Your task to perform on an android device: Go to the Busradar App, tap on a search bar, and search for Buses available from "Saint Bees" to "London", on August 16, 2023.
Image 0: 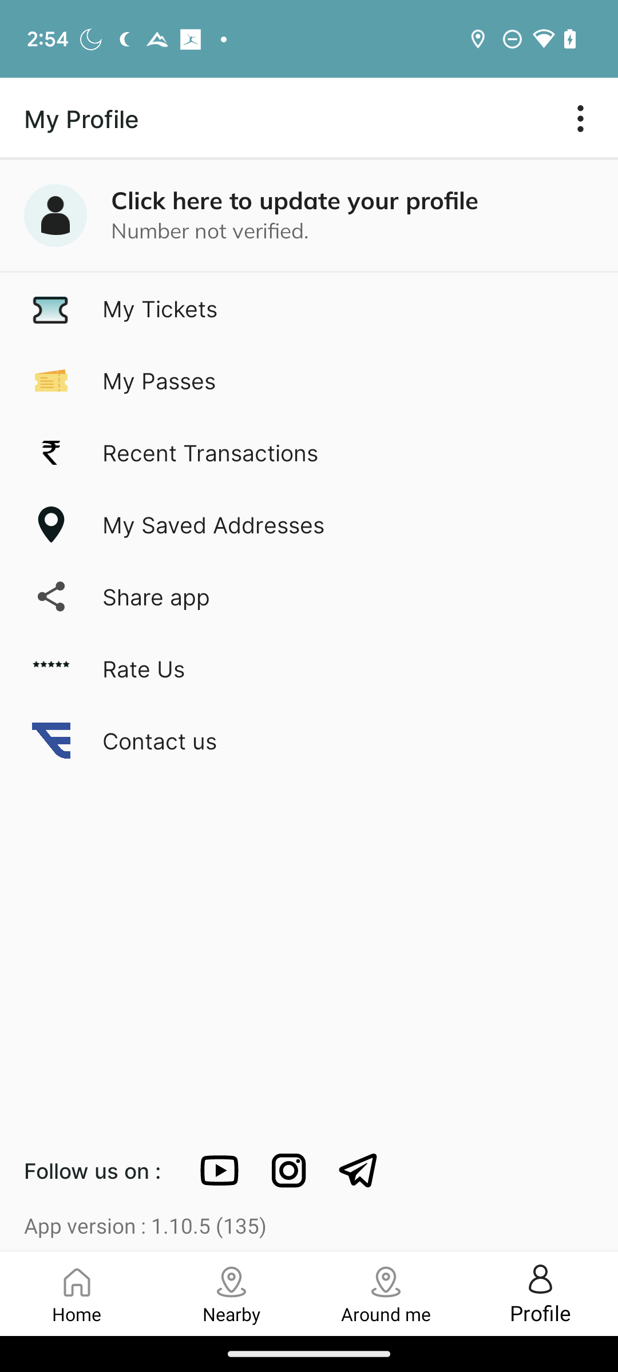
Open Busradar app
Step 0: open app "Busradar"
Image 1: 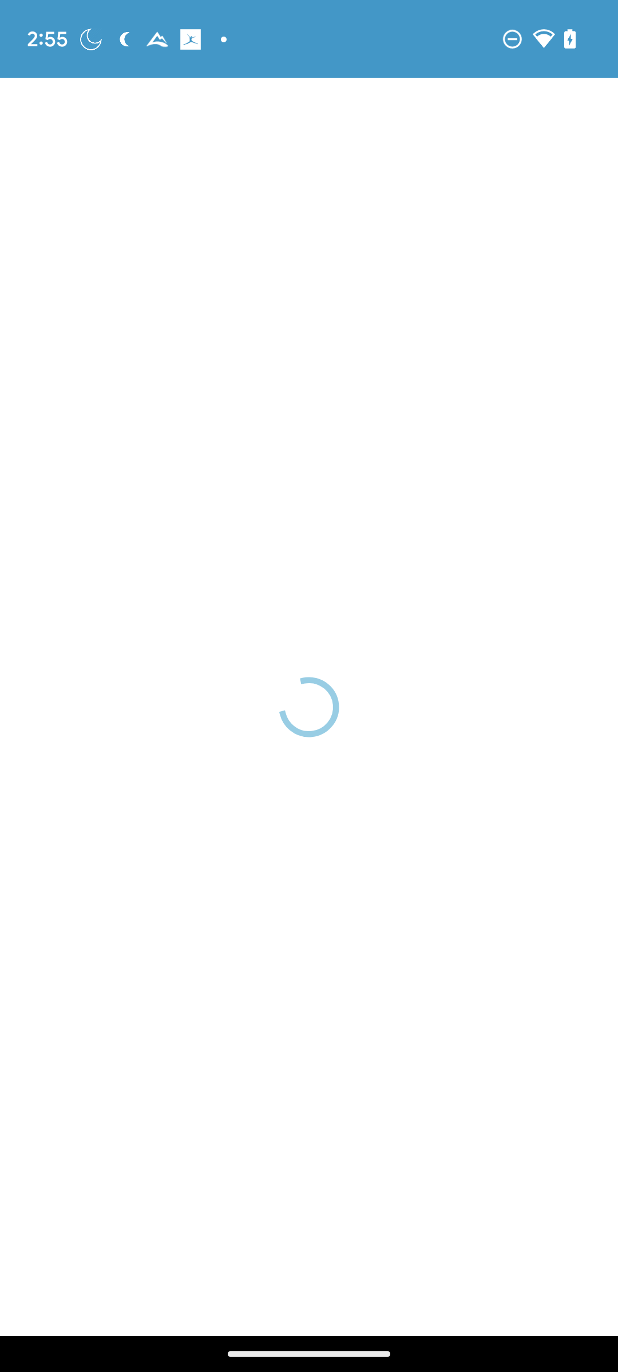
Open Busradar app
Step 1: wait
Image 2: 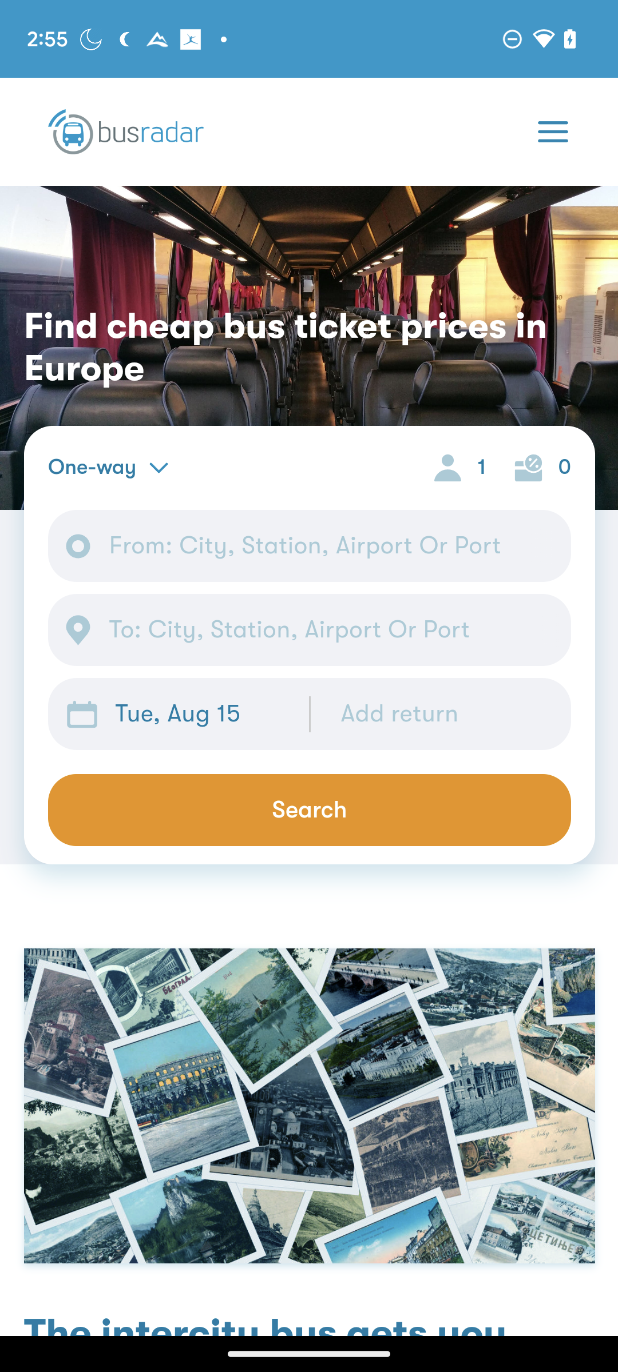
Click on From; City, Station, Airport Or Port
Step 2: click (310, 546)
Image 3: 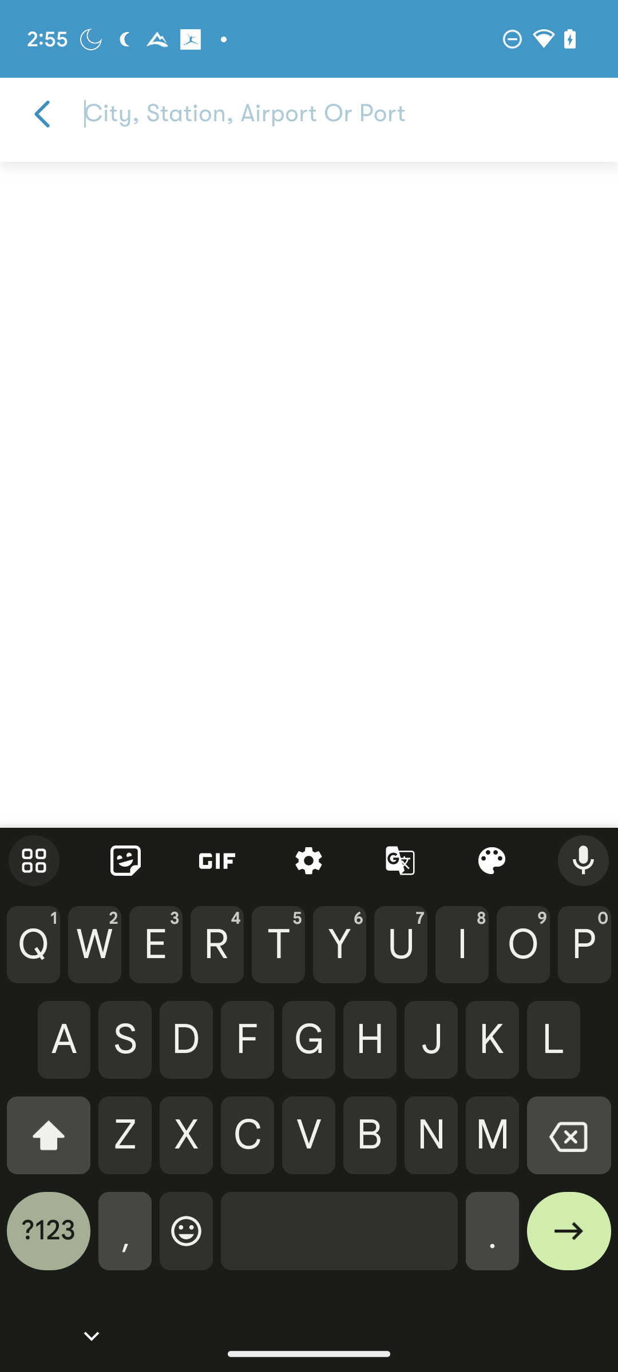
Type Saint Bees
Step 3: type "Saint Bees"
Image 4: 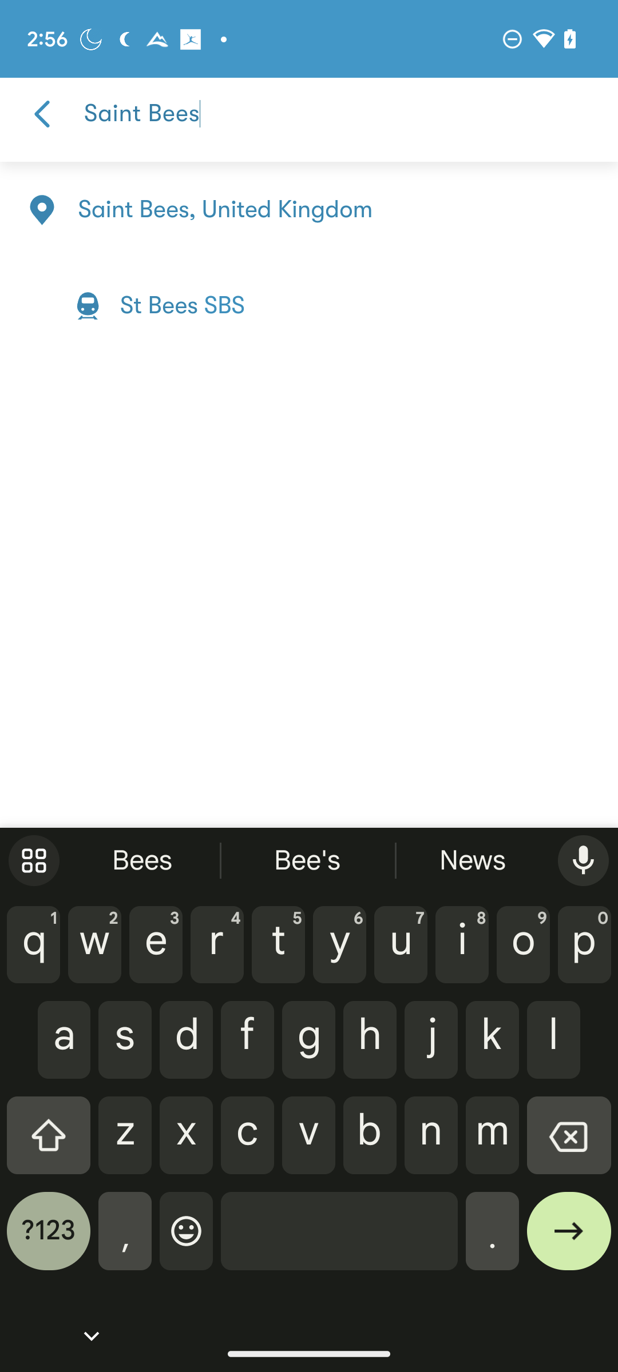
Click on Saint Bees, United Kingdom
Step 4: click (225, 209)
Image 5: 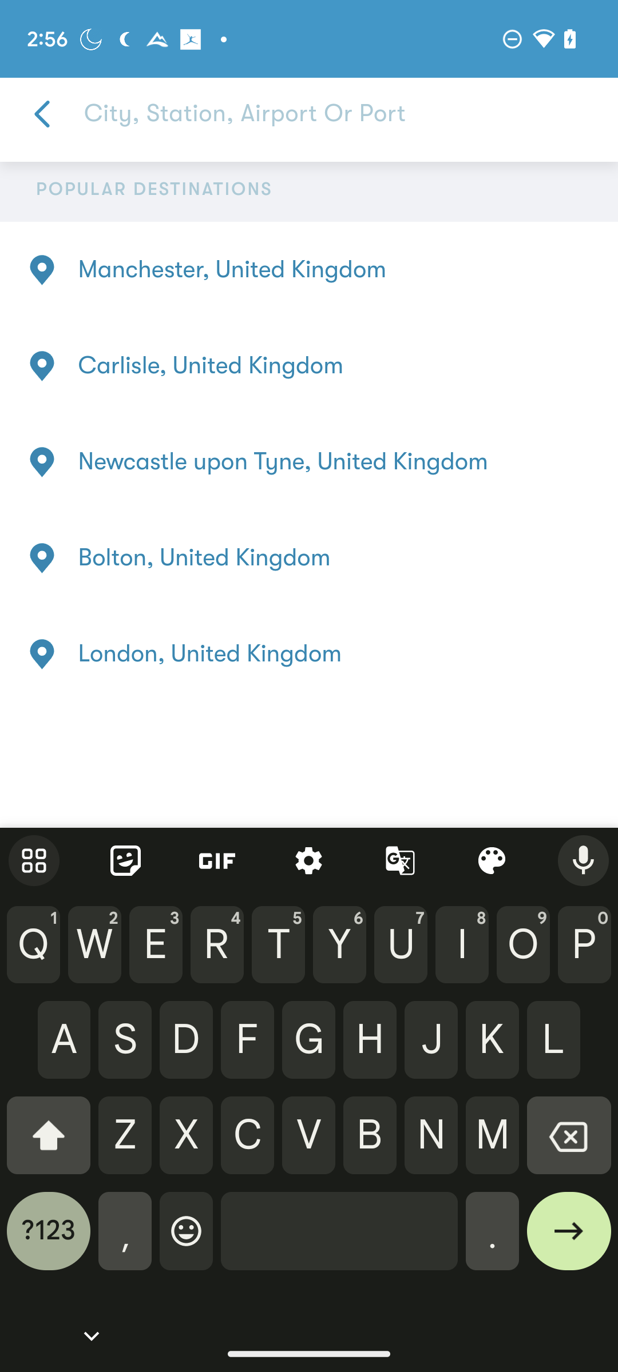
Type London
Step 5: type "London"
Image 6: 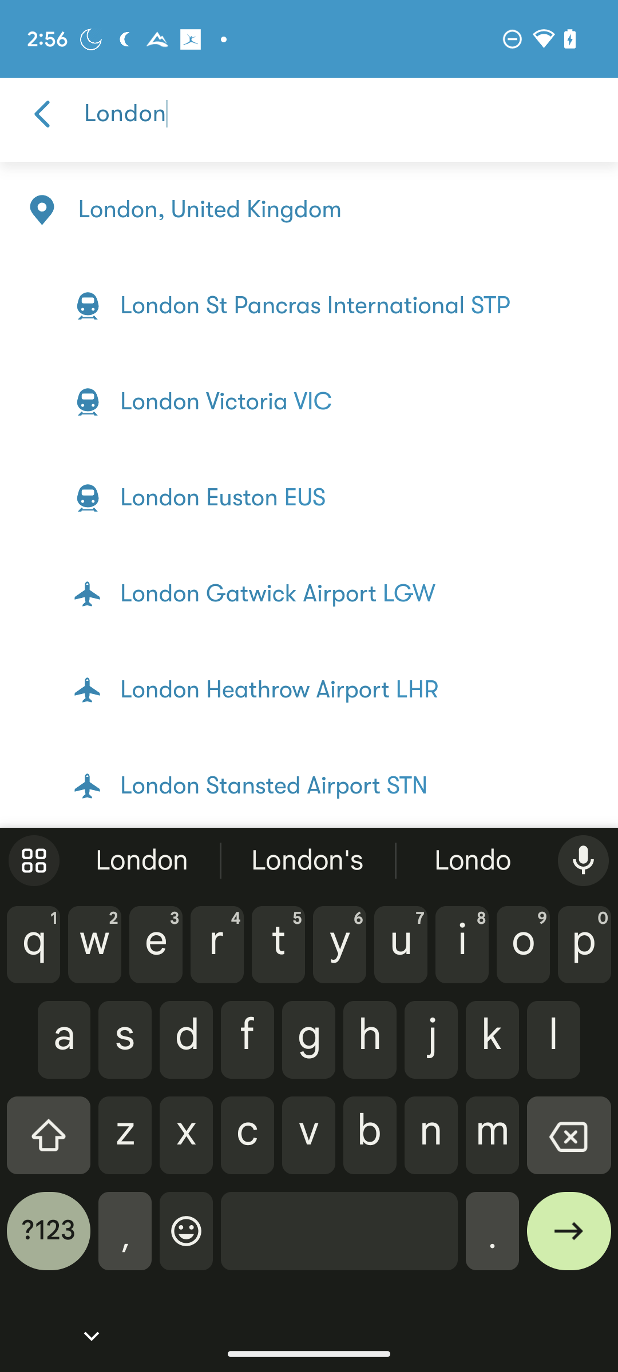
Click on London, United Kingdom
Step 6: click (209, 209)
Image 7: 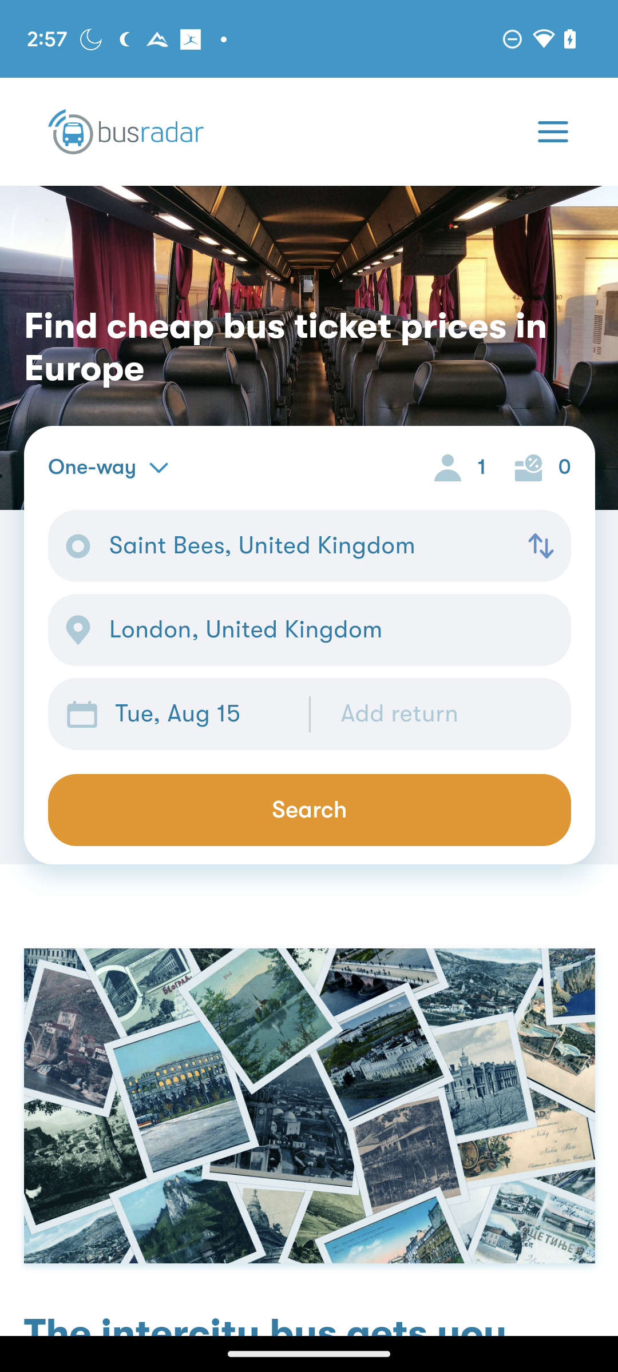
Click on the Calendar icon at the left side of the screen
Step 7: click (179, 714)
Image 8: 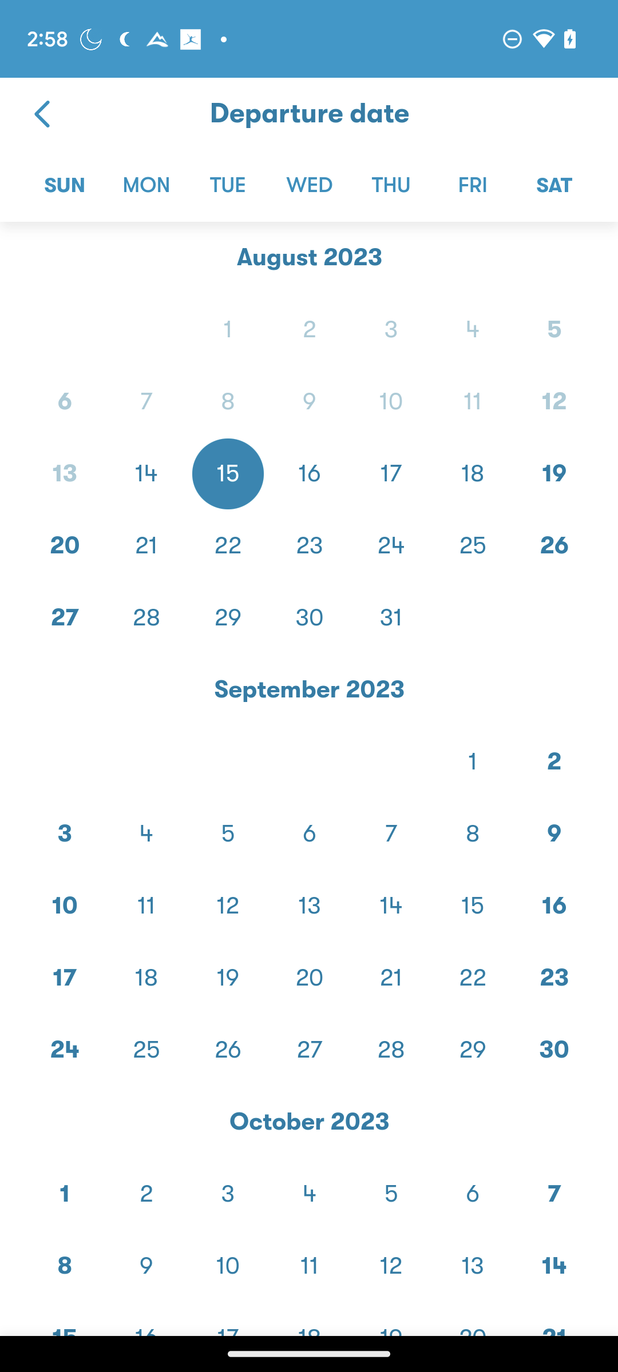
Click on 16 below 9
Step 8: click (310, 473)
Image 9: 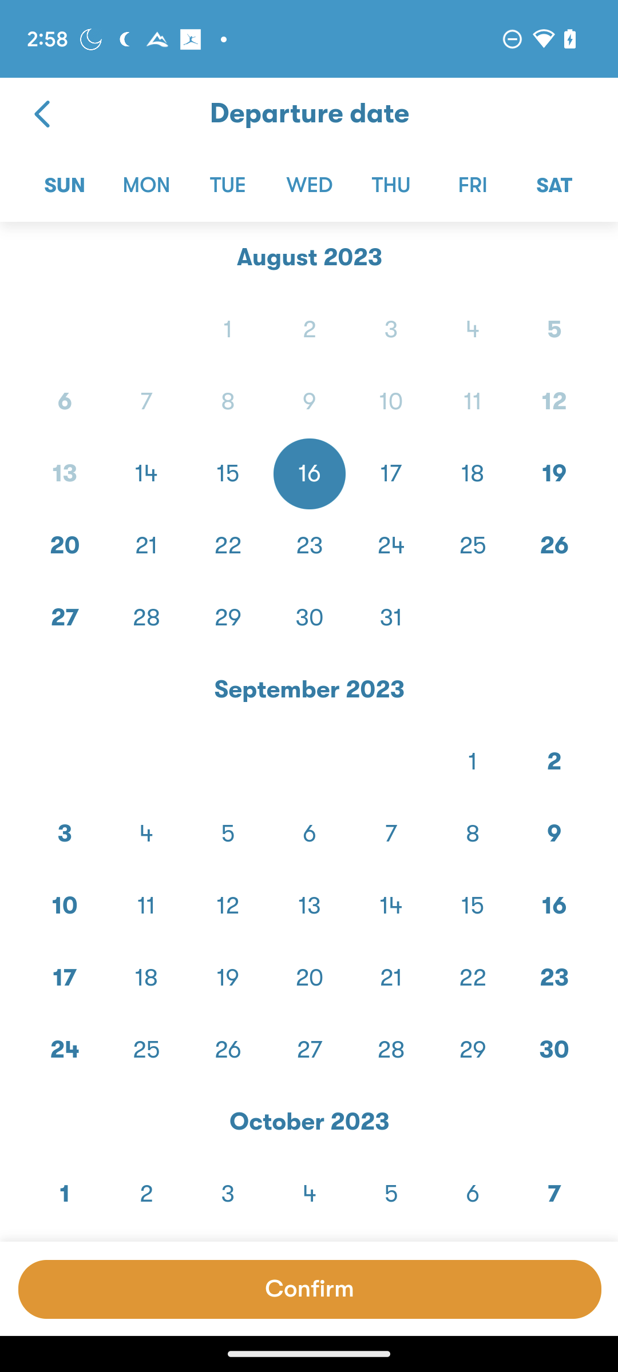
Click on Confirm option at the Bottom of the screen
Step 9: click (310, 1266)
Image 10: 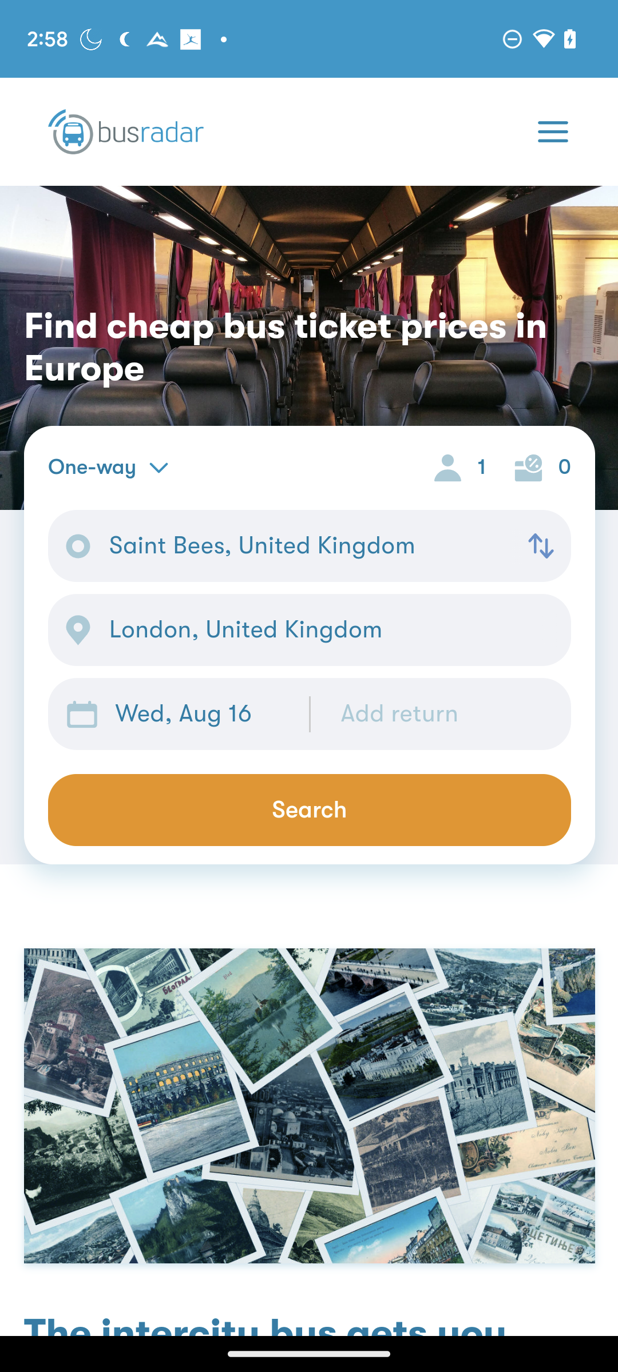
Click on  The Search option
Step 10: click (310, 810)
Image 11: 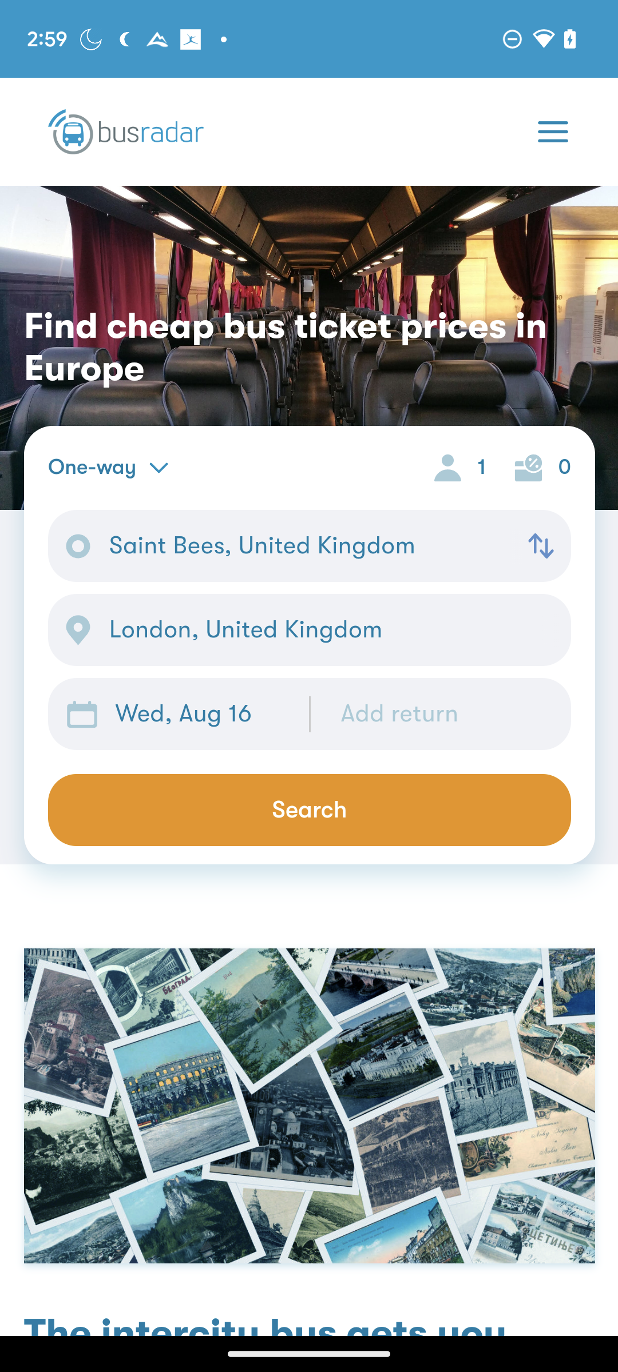
Click on  The Search option
Step 11: wait
Image 12: 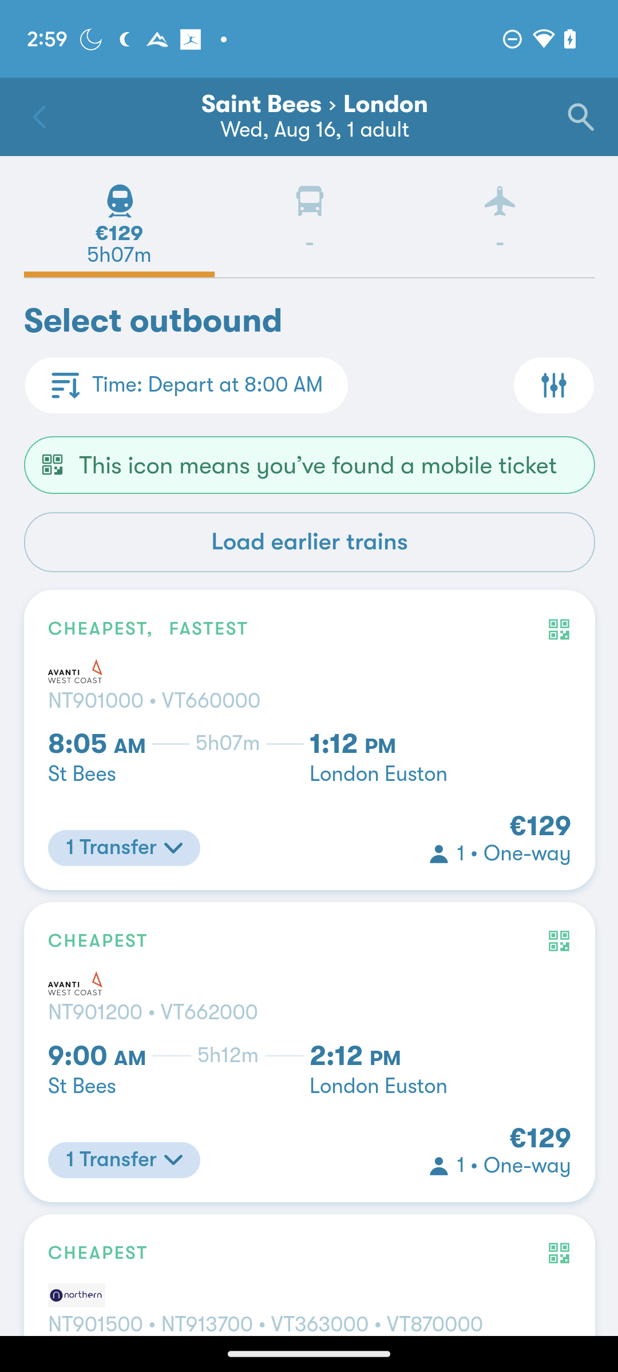
Click on Bus icon 
Step 12: click (309, 229)